Your task to perform on an android device: I don't have any screwdrivers, and I need them for my projects, so I decide to buy a SKADIOO screwdriver tool set kit, so search for this kit in the Amazon app.
Image 0: 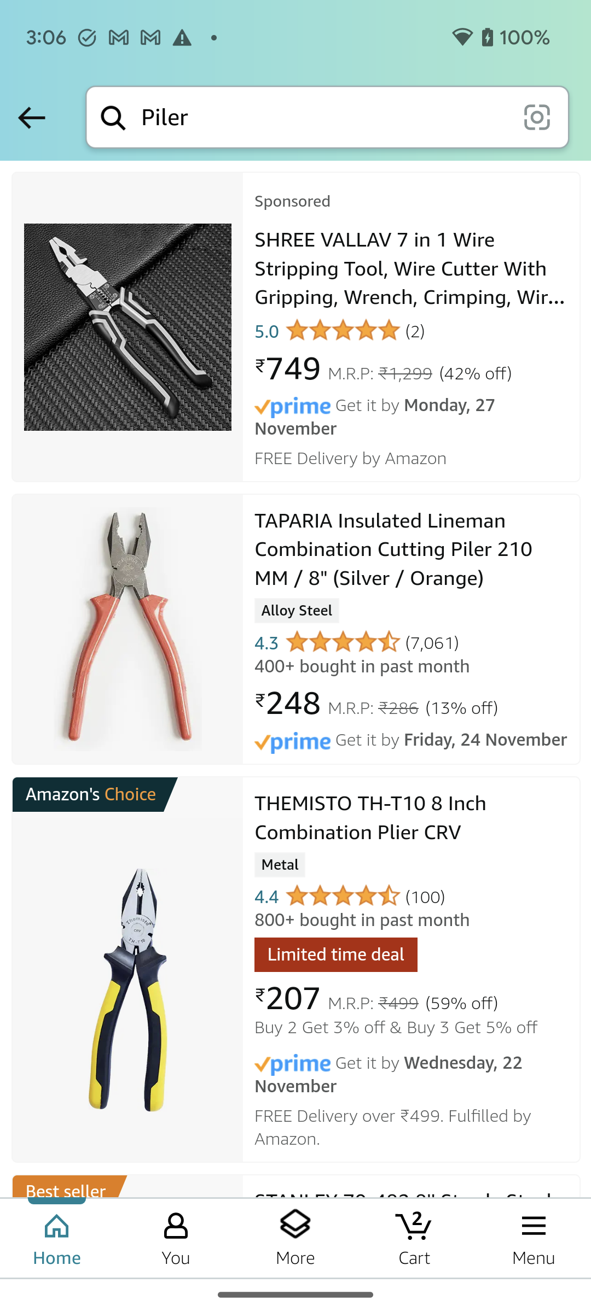
Click on the search bar at the top of the screen to search for the product.
Step 0: click (323, 117)
Image 1: 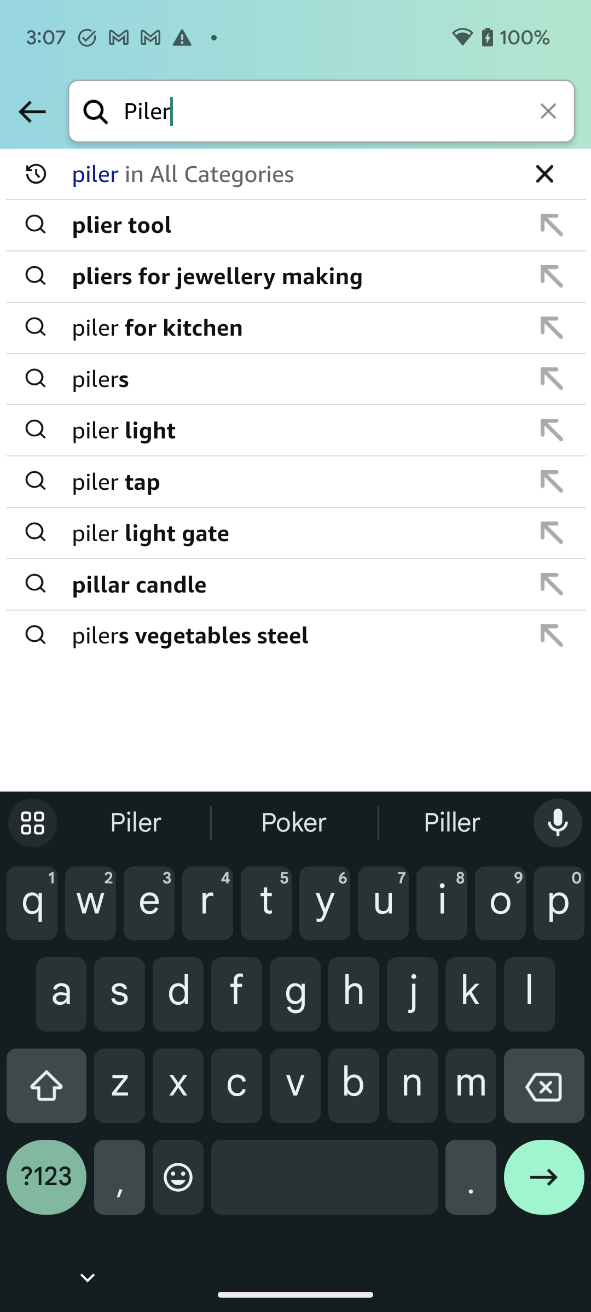
Click on the cross icon of the search bar to clear the search bar.
Step 1: click (549, 112)
Image 2: 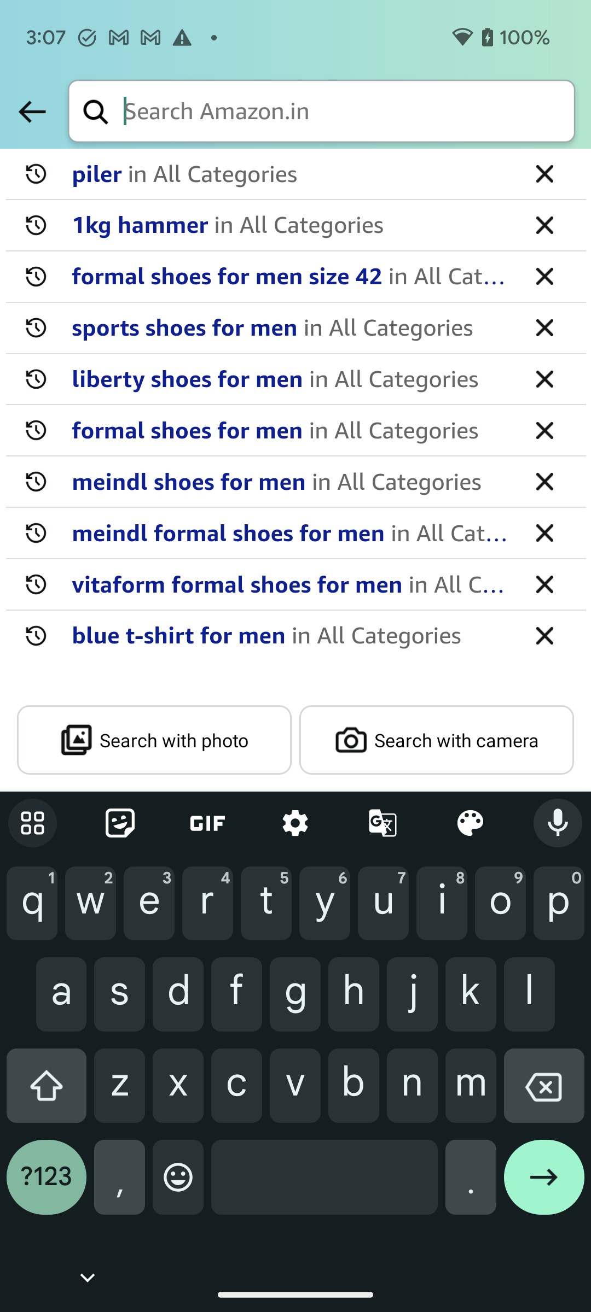
Type SKADIOO screwdriver tool set kit in the search bar to search for the tool kit.
Step 2: type "SKADIOO screwdriver tool set kit"
Image 3: 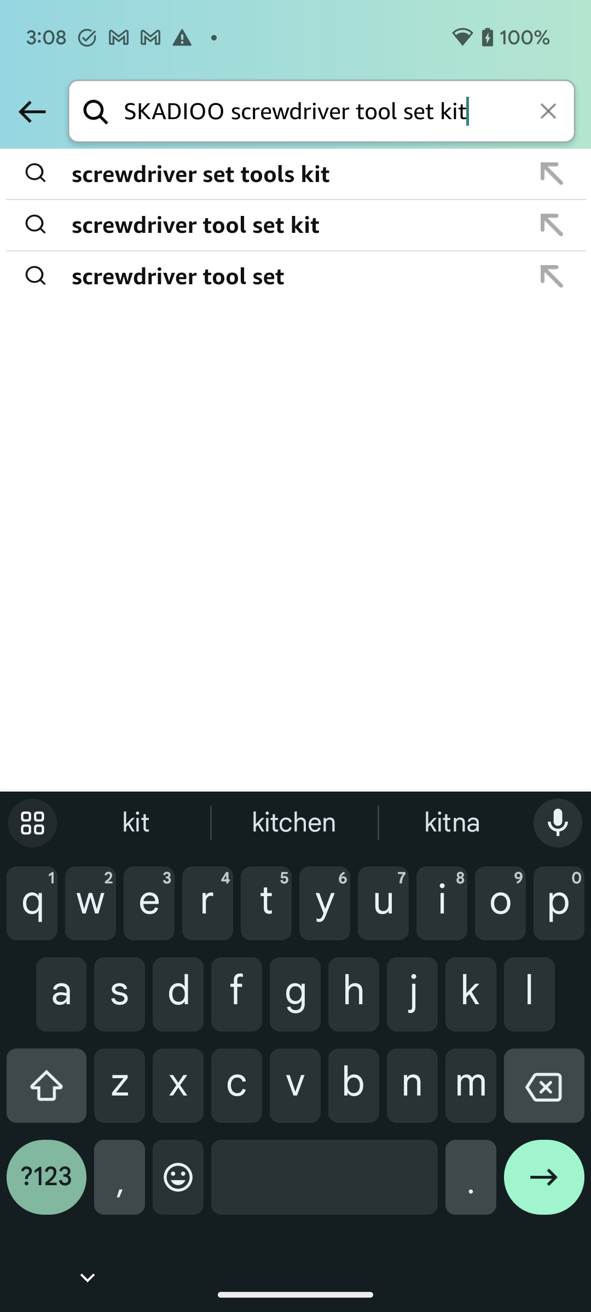
Click on the right arrow icon at the bottom right corner of the screen to view the search result
Step 3: click (544, 1186)
Image 4: 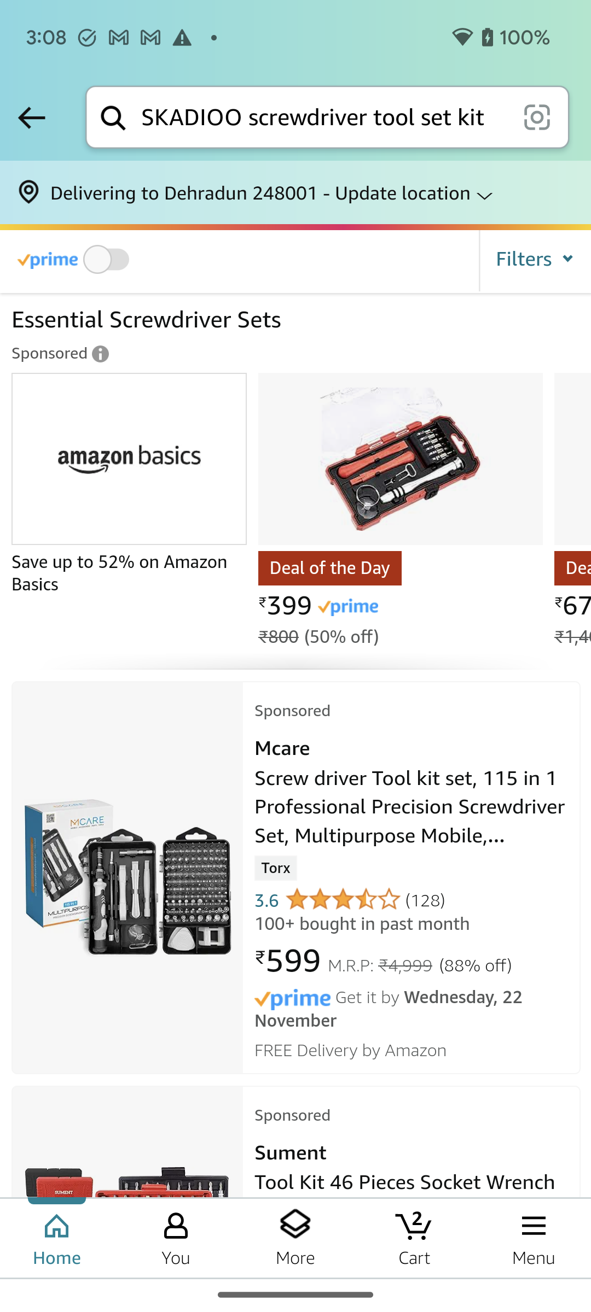
Scroll down to view the SKADIOO brand tool kit.
Step 4: scroll down